Your task to perform on an android device: Look for screwdriver set with the Asian Paints TruCare brand by using the Shopsy app.
Image 0: 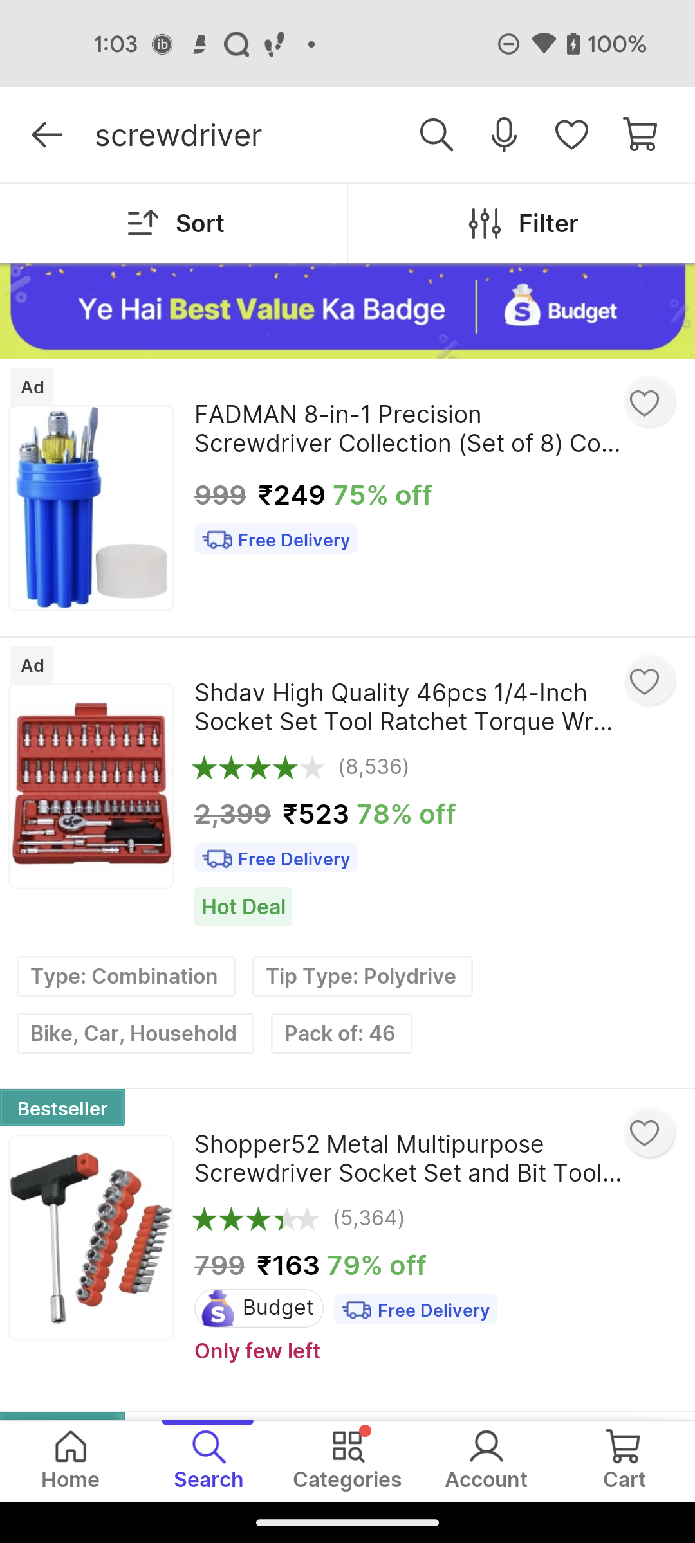
Click on filter option 
Step 0: click (548, 223)
Image 1: 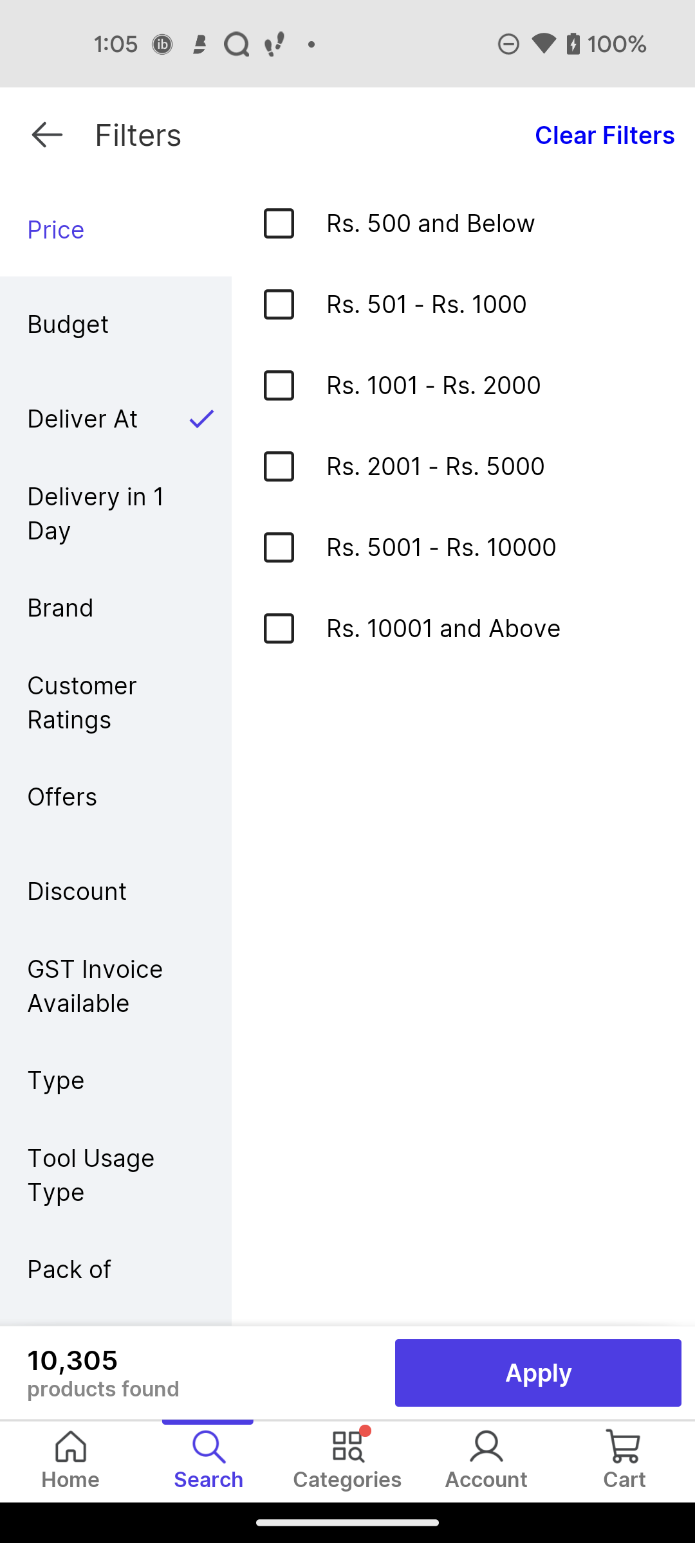
Click on brand to see Asian Paints TruCare 
Step 1: click (115, 607)
Image 2: 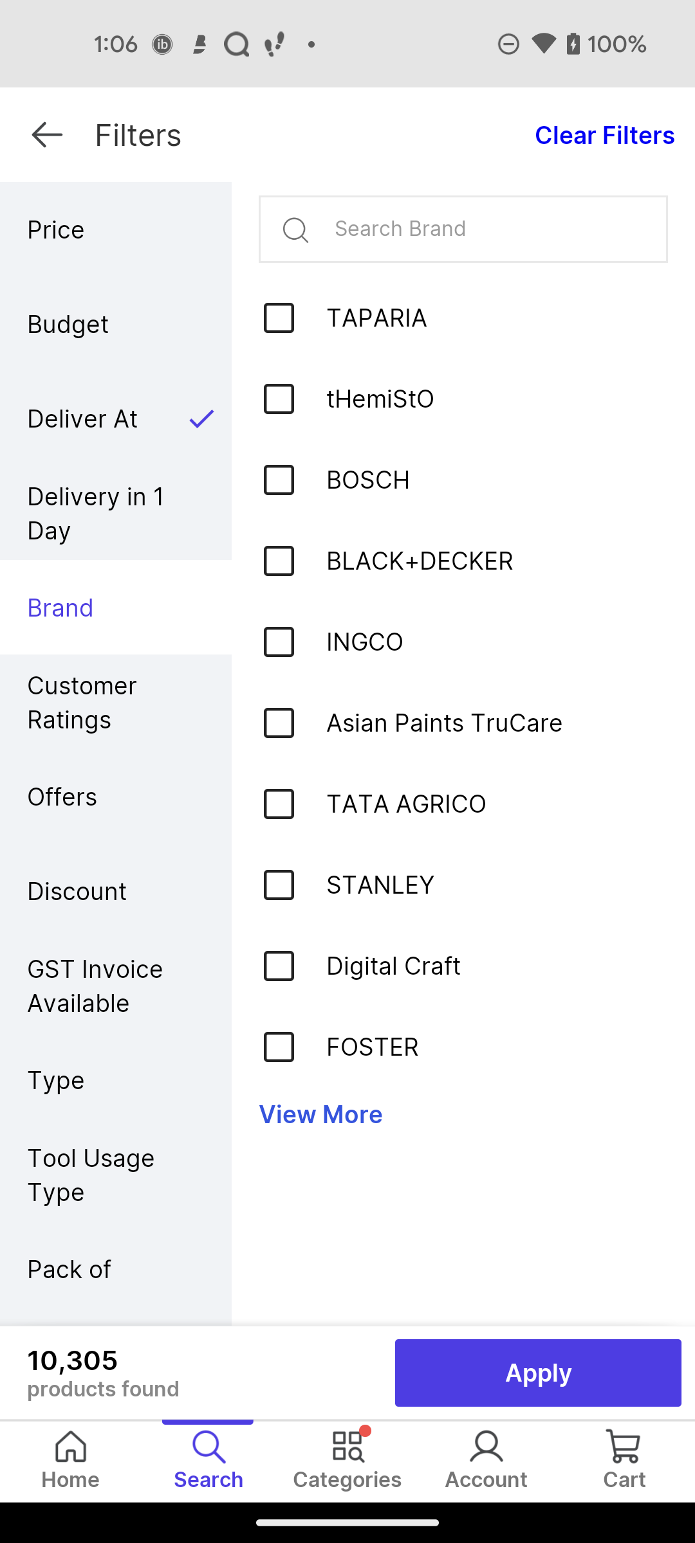
Select on Asian Paints TruCare 
Step 2: click (407, 705)
Image 3: 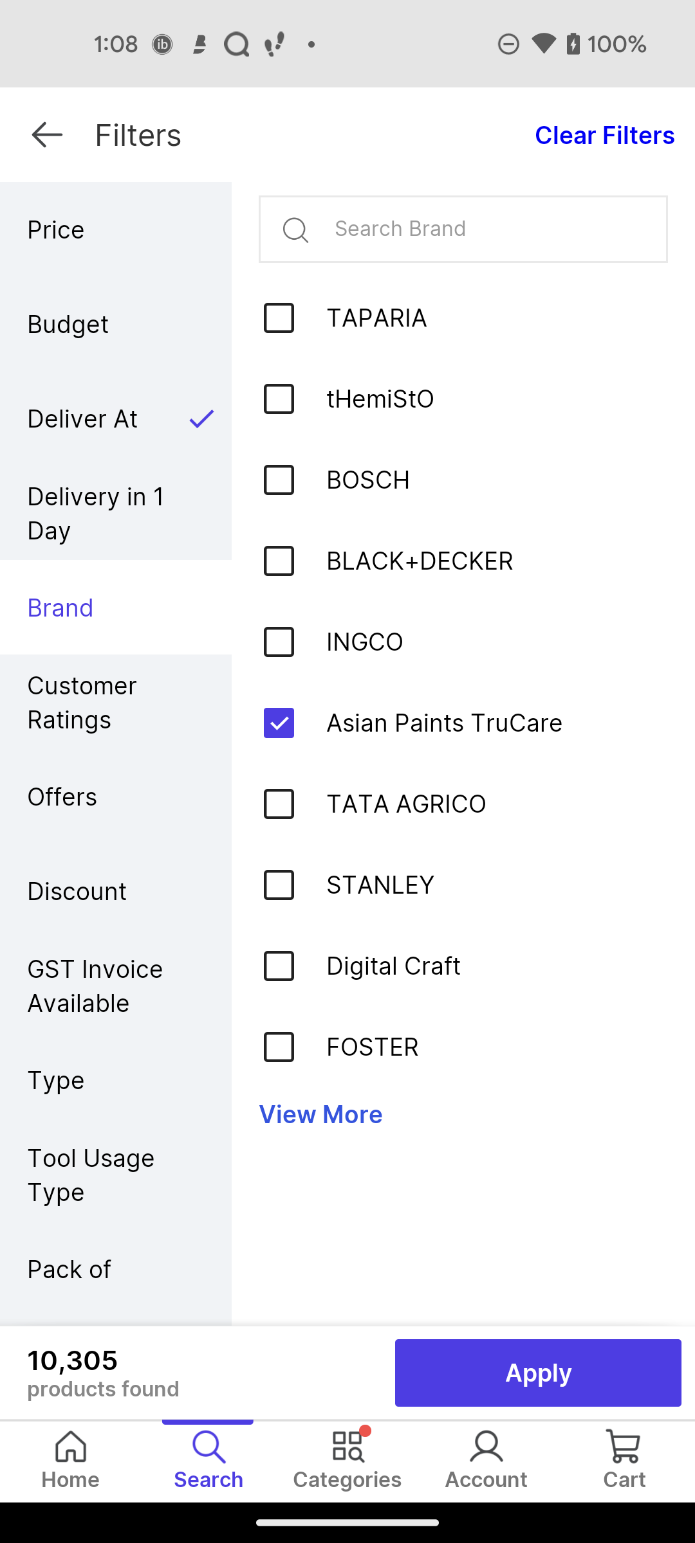
Click on  the top at the bottom right corner
Step 3: click (539, 1373)
Image 4: 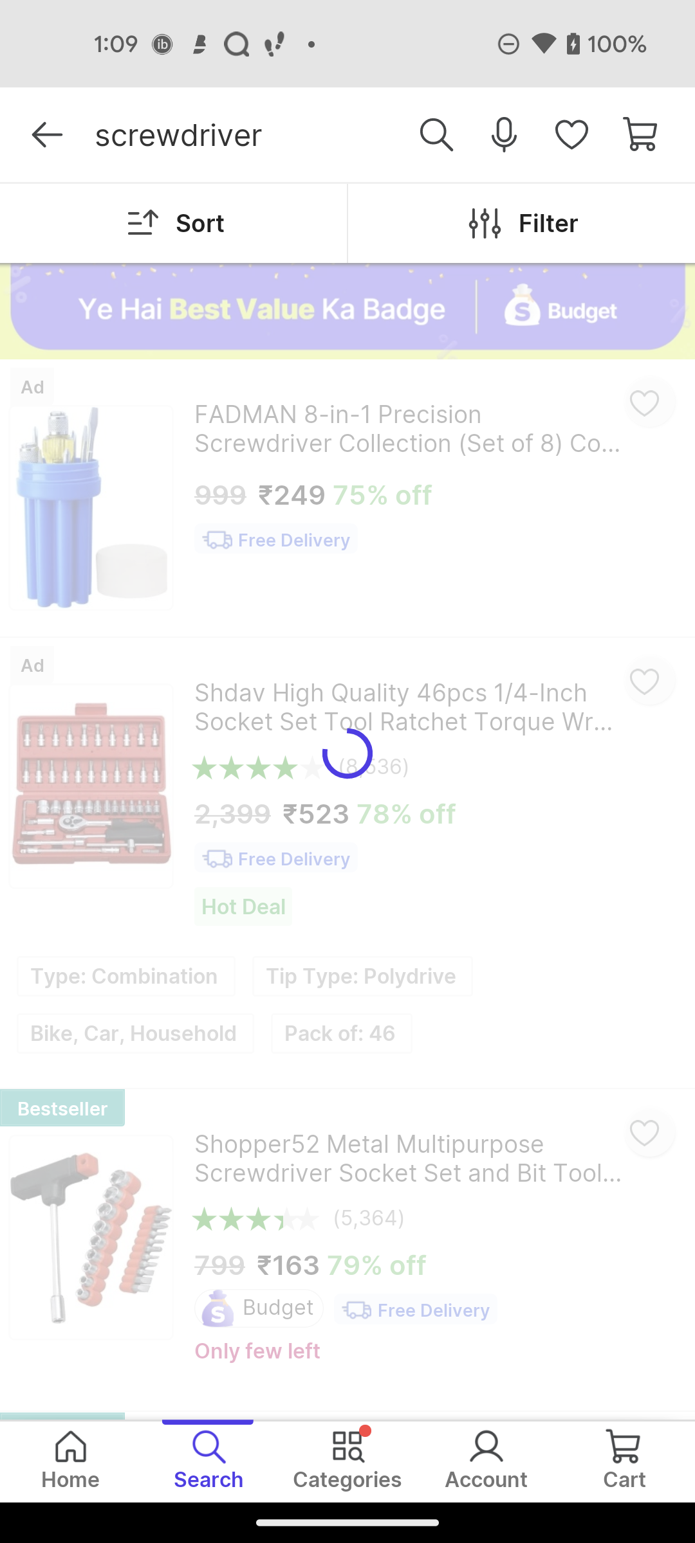
Click on  the top at the bottom right corner
Step 4: wait